Your task to perform on an android device: Set a timer for 30 minutes in the clock app
Image 0: 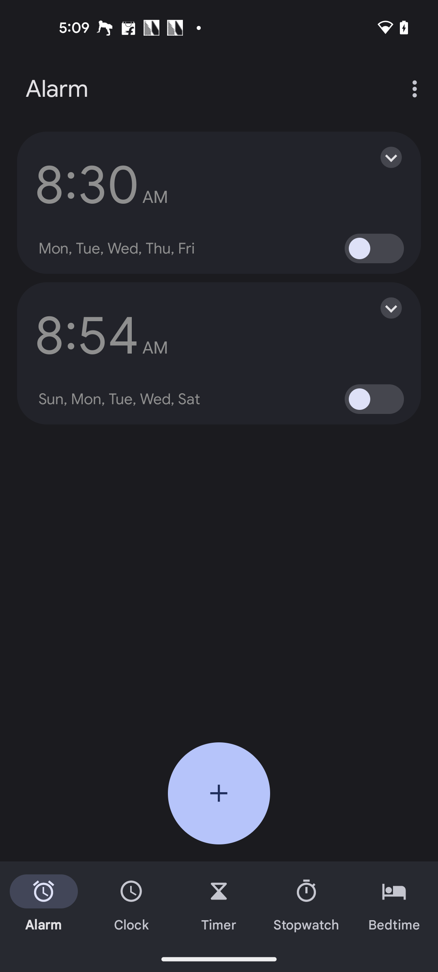
Go to the Timer section
Step 0: click (219, 904)
Image 1: 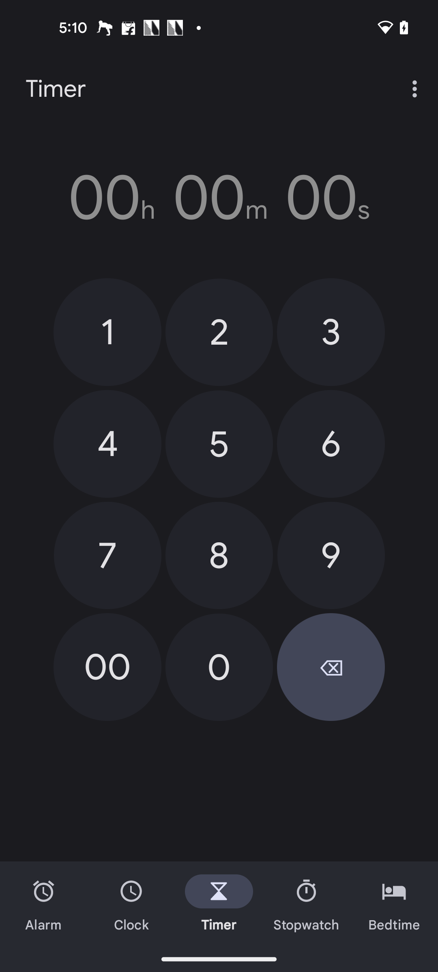
Set the timer minutes to 30
Step 1: click (321, 331)
Image 2: 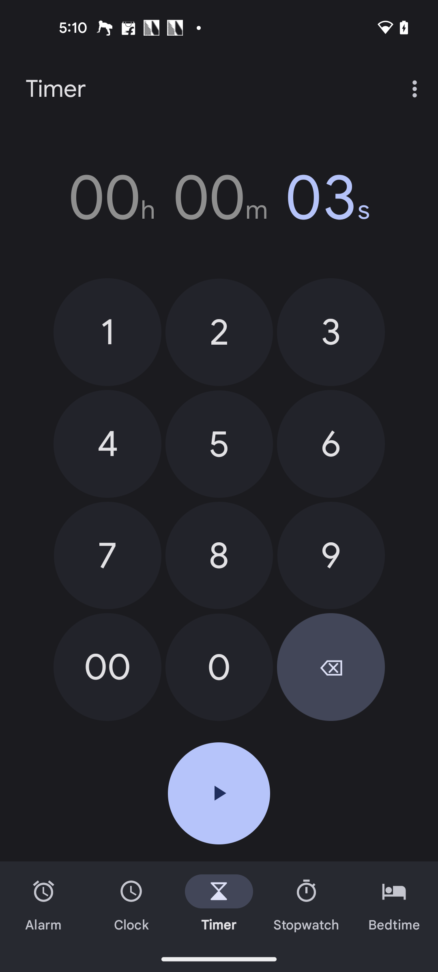
Set the timer minutes to 30
Step 2: click (107, 667)
Image 3: 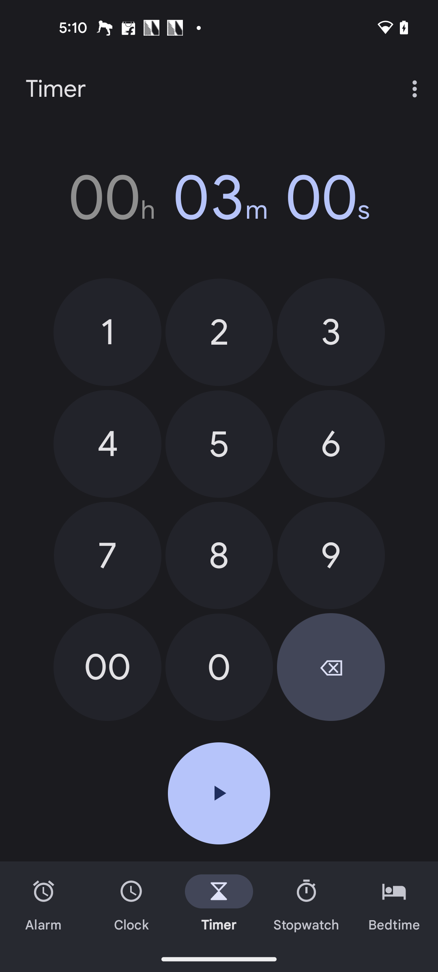
Set the timer minutes to 30
Step 3: click (208, 667)
Image 4: 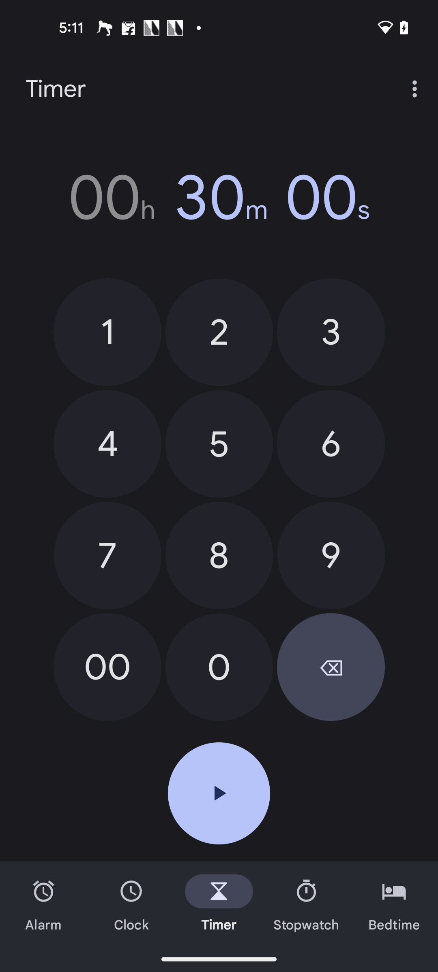
Start  the timer
Step 4: click (219, 793)